Your task to perform on an android device: I also want to search for hotels to stay at after reaching Berlin. I'm looking for a hotel with a single room, and the stay dates are January 1, 2024, to January 5, 2024, so search for the hotel in Berlin, Germany, for a stay on these days in the Goibibo app.
Image 0: 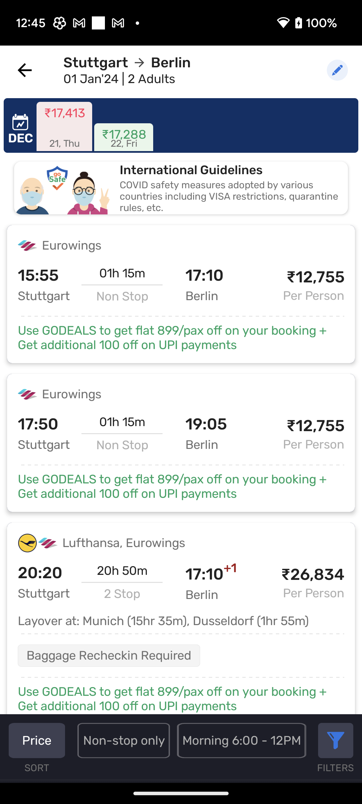
Go back to the previous page to search for the hotels.
Step 0: press back button
Image 1: 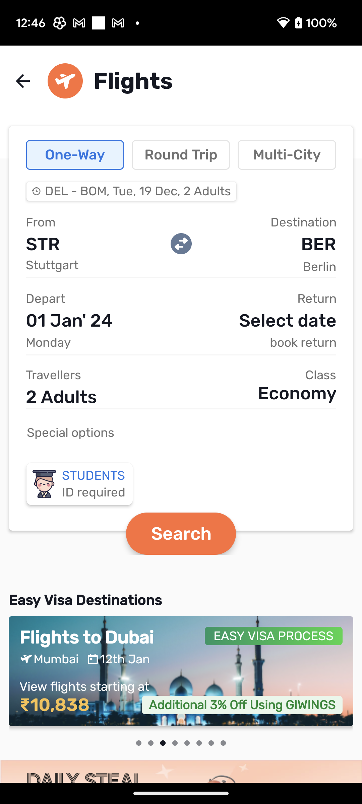
Go back to the previous page to search for the hotels.
Step 1: press back button
Image 2: 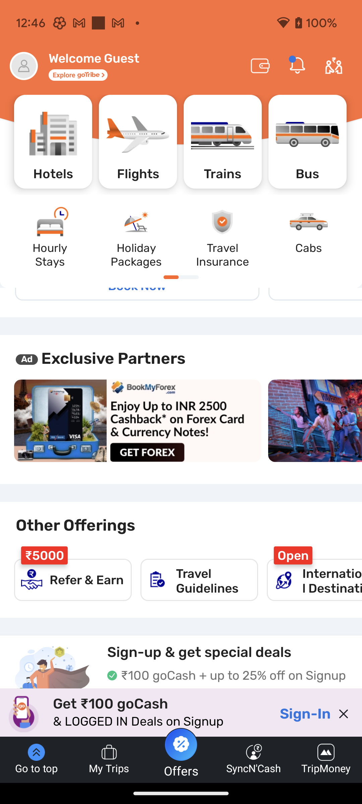
Click on the Hotels tab to search for the hotels.
Step 2: click (53, 141)
Image 4: 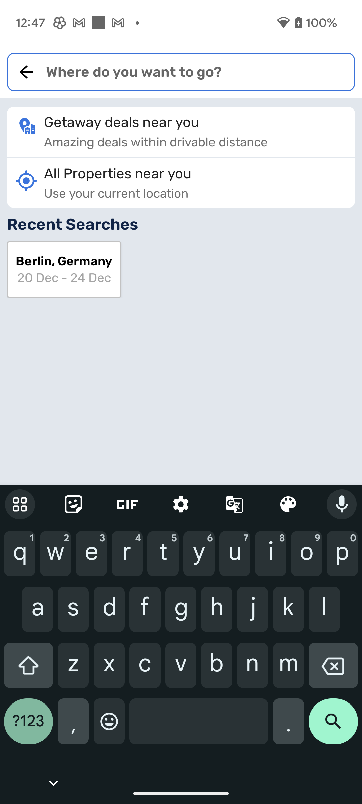
Type Berlin in the search location bar to search for this city.
Step 4: type "Berlin"
Image 6: 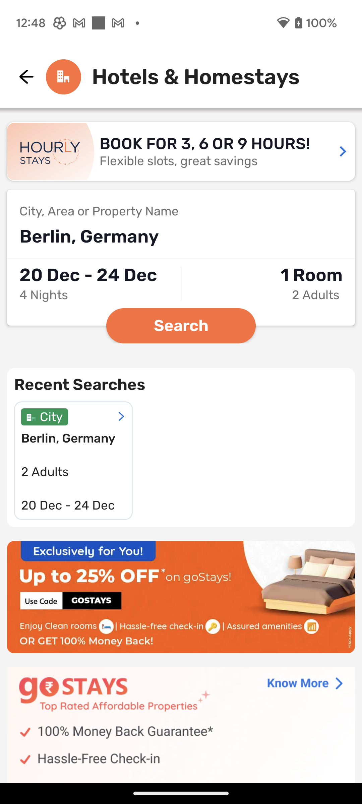
Click on the date section to select the check in date.
Step 6: click (88, 275)
Image 7: 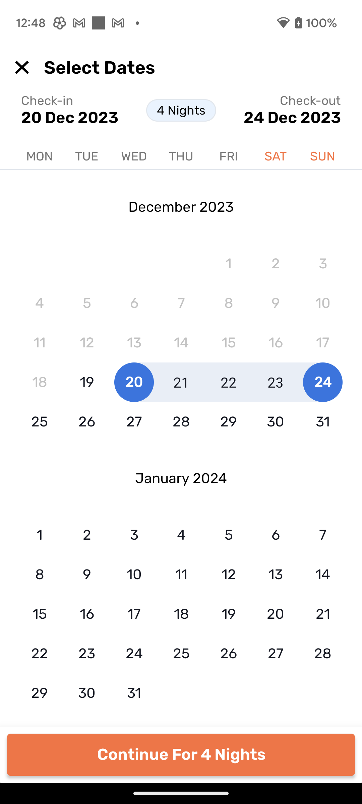
Click on January 1 to select the check in date.
Step 7: click (51, 535)
Image 8: 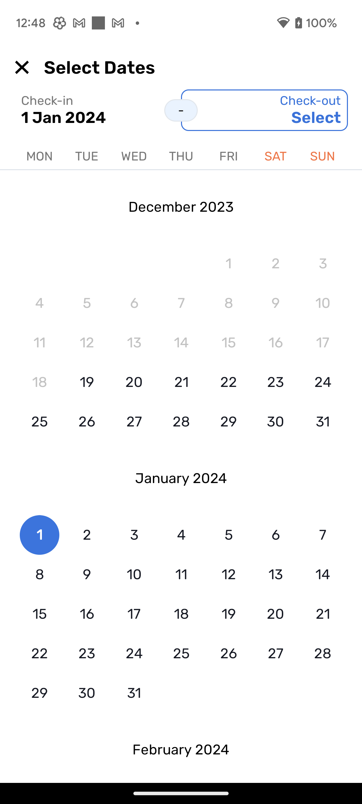
Click on January 5 to select the check out date
Step 8: click (217, 535)
Image 9: 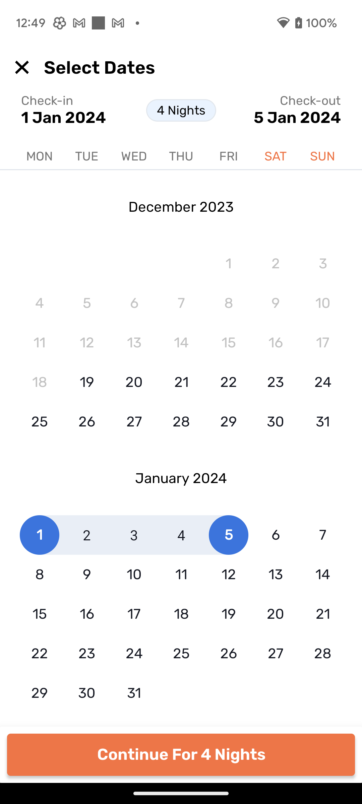
Click on the Continue for 4 Nights button to confirm the stays dates.
Step 9: click (181, 754)
Image 10: 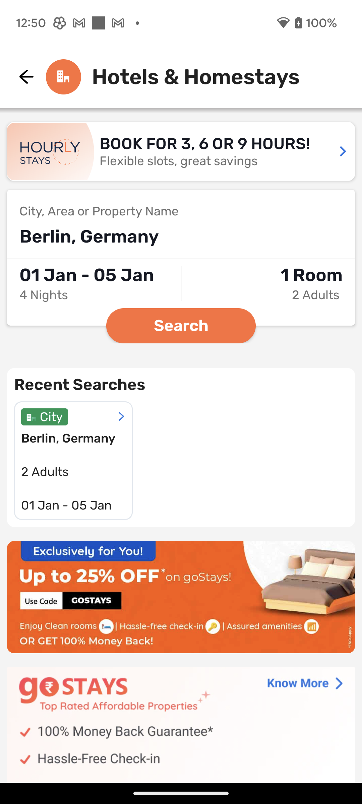
Click on the search button to search for the hotels.
Step 10: click (181, 326)